Your task to perform on an android device: To ensure that I don't forget my client meeting on September 29th at 1PM,I want to create a reminder.
Image 0: 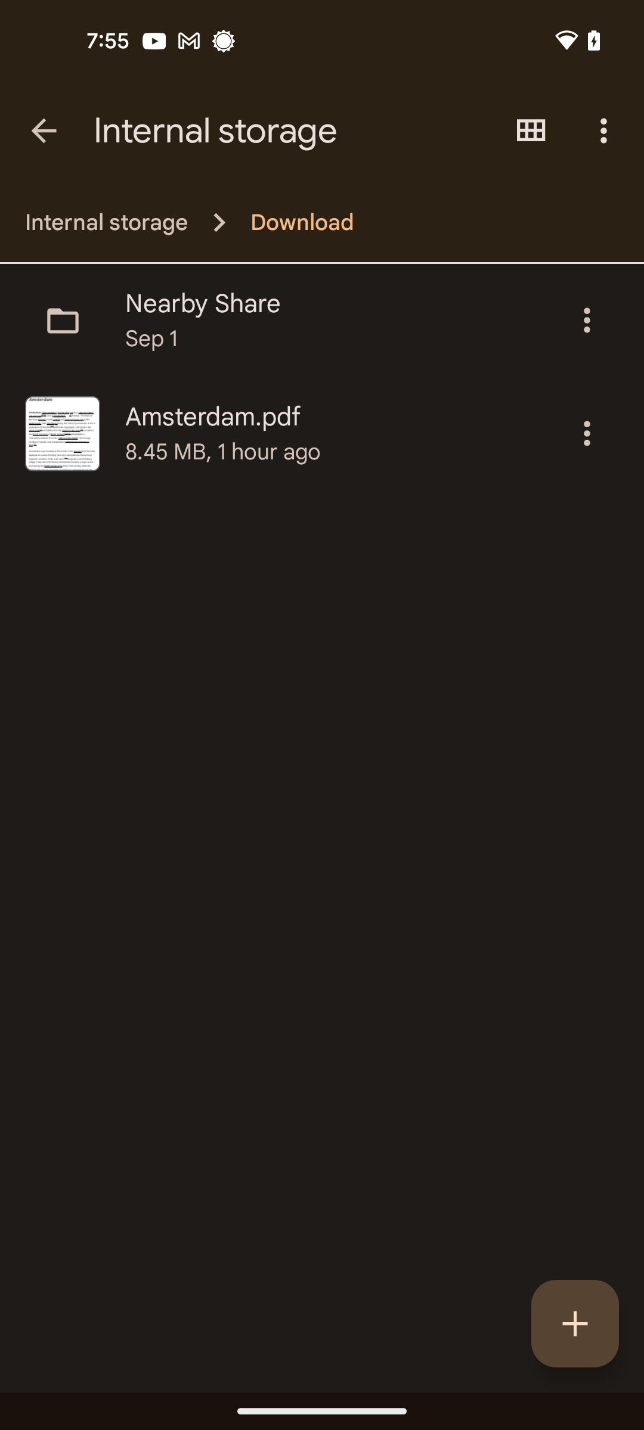
Open the reminder app
Step 0: open app "Reminder"
Image 1: 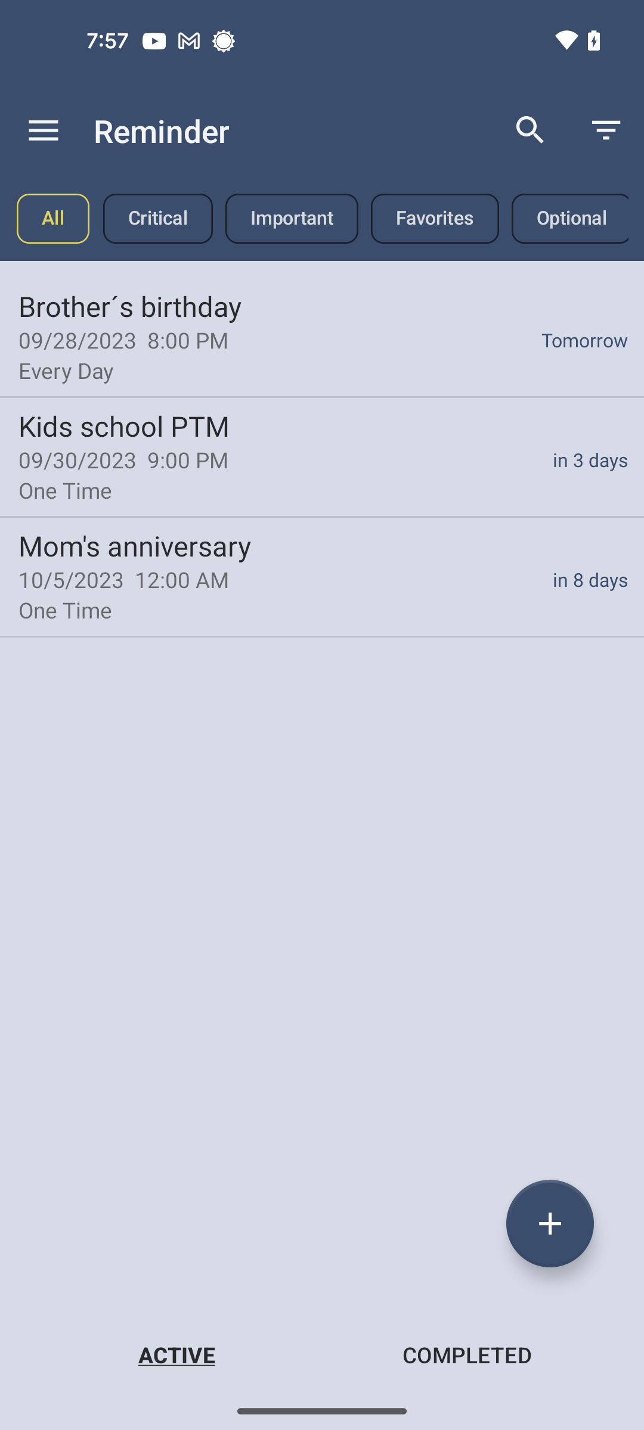
Tap on the plus button at the bottom right corner of the screen
Step 1: click (550, 1223)
Image 2: 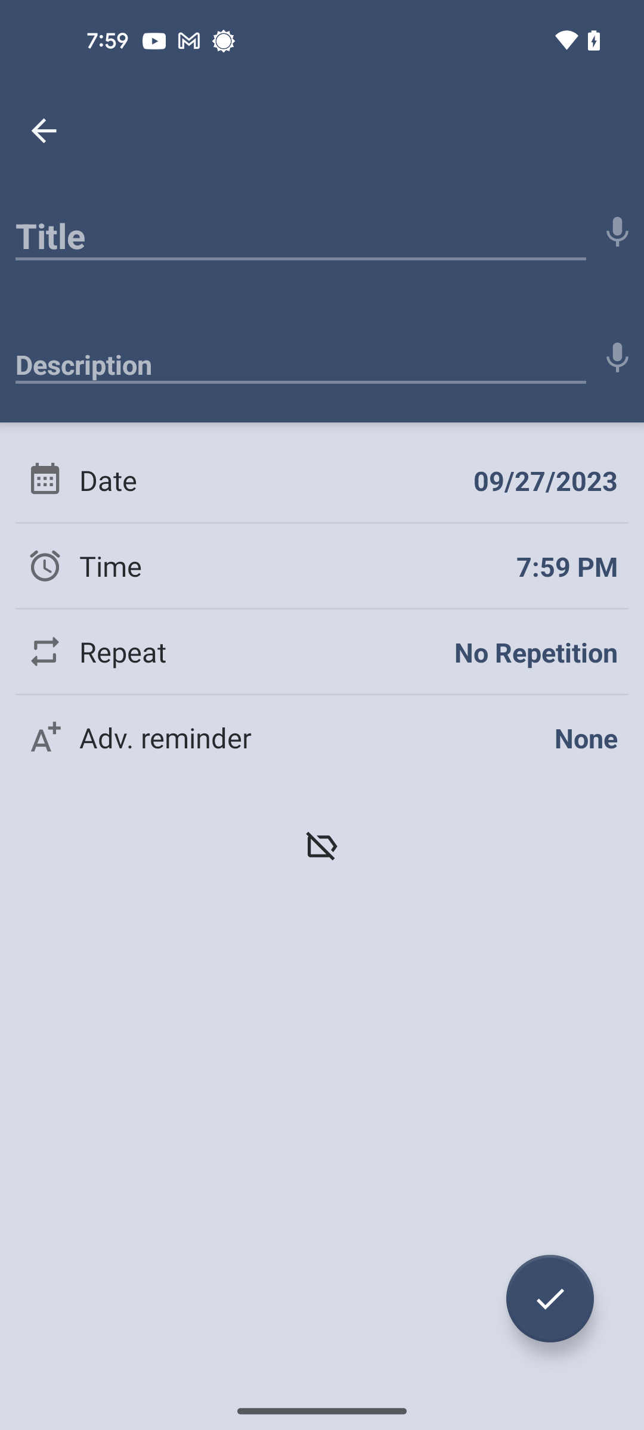
Tap on the title search bar
Step 2: click (301, 229)
Image 3: 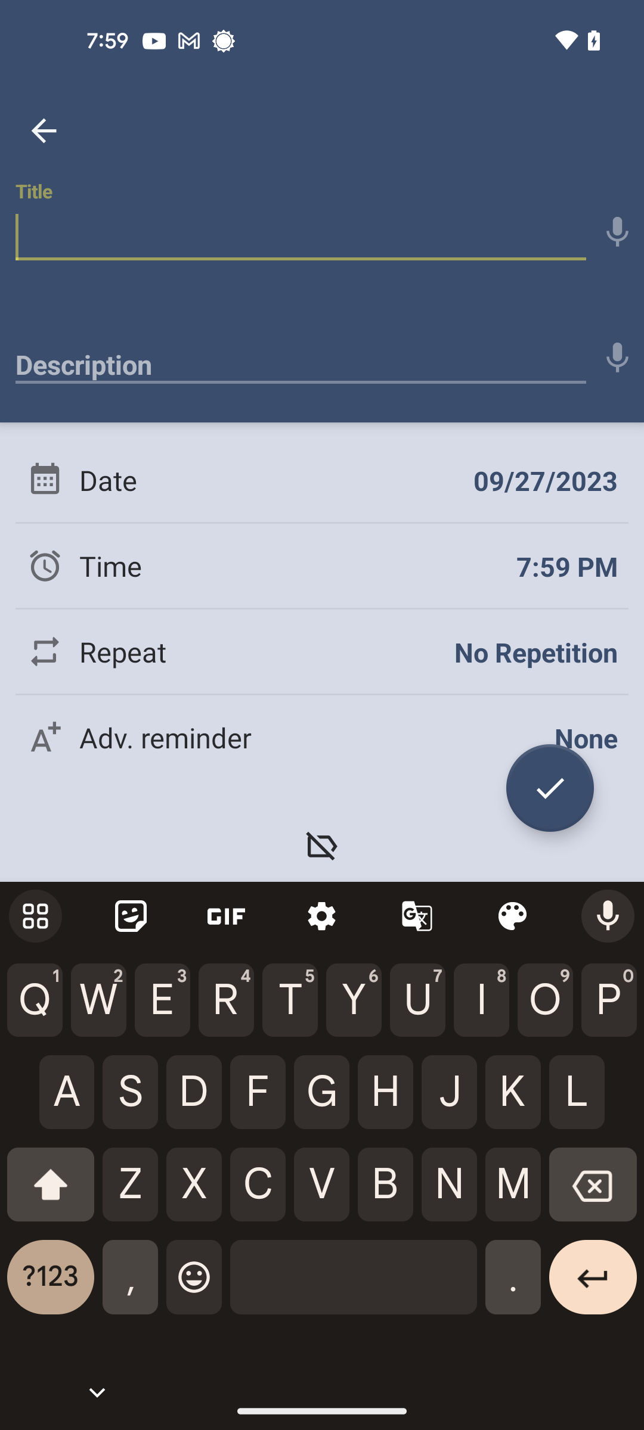
Type the text client meeting
Step 3: type "client meeting"
Image 4: 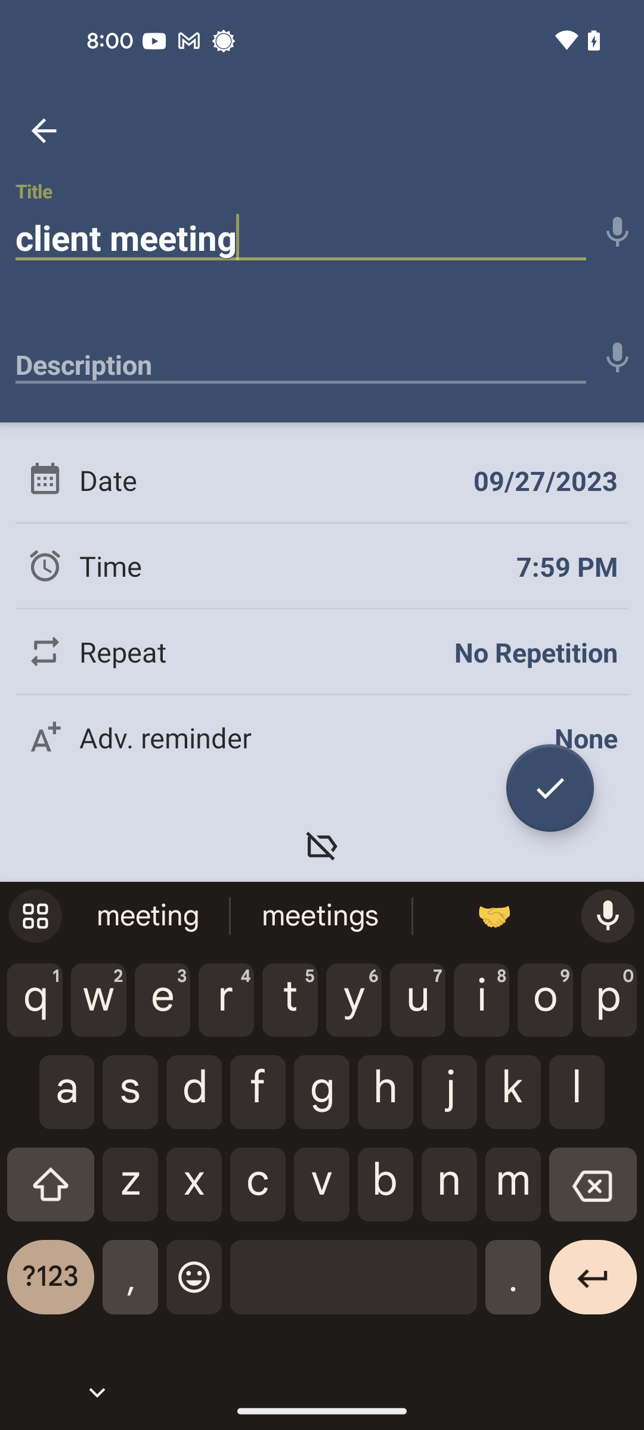
Tap on the date section
Step 4: click (250, 480)
Image 5: 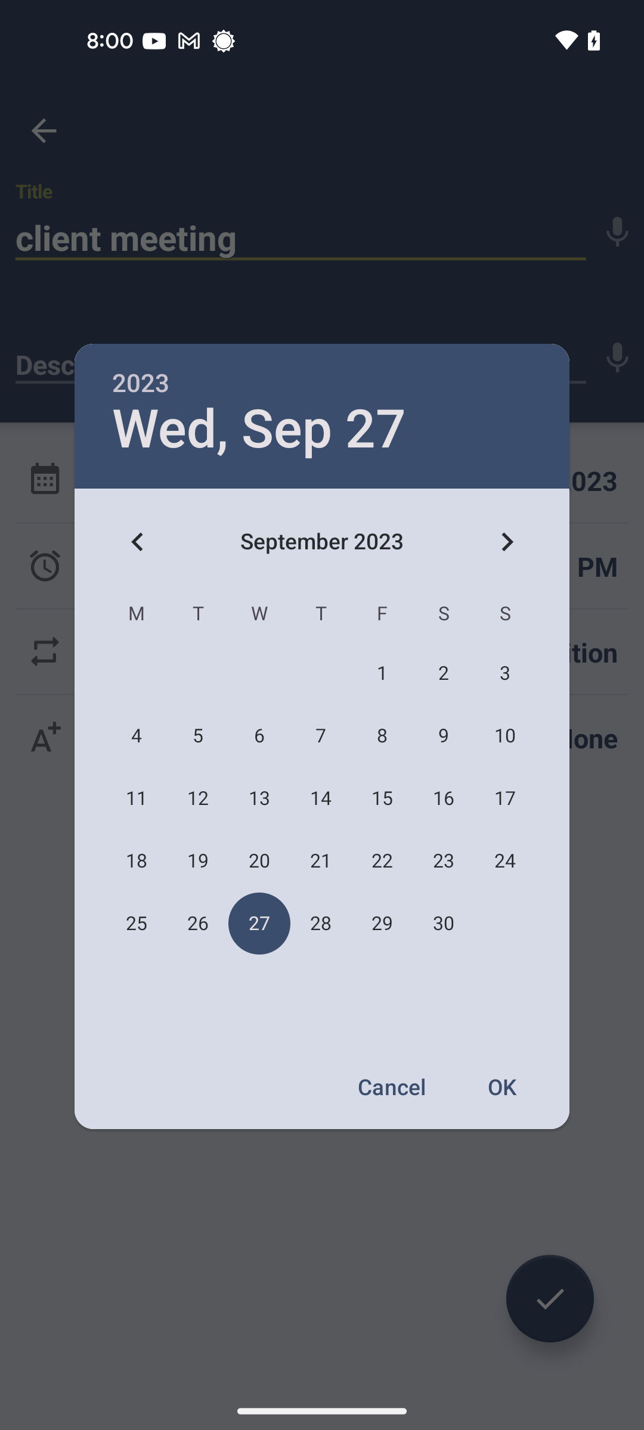
Select the date to 29 September
Step 5: click (382, 924)
Image 6: 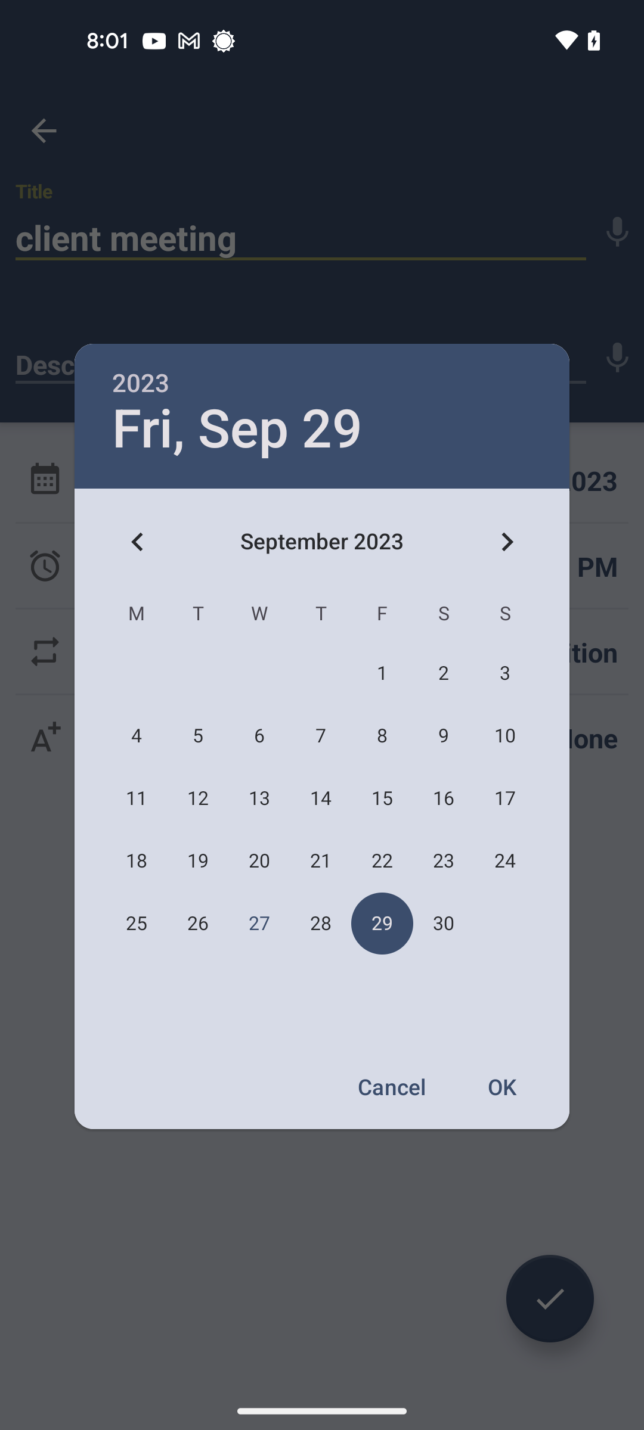
Tap on the ok option
Step 6: click (503, 1086)
Image 7: 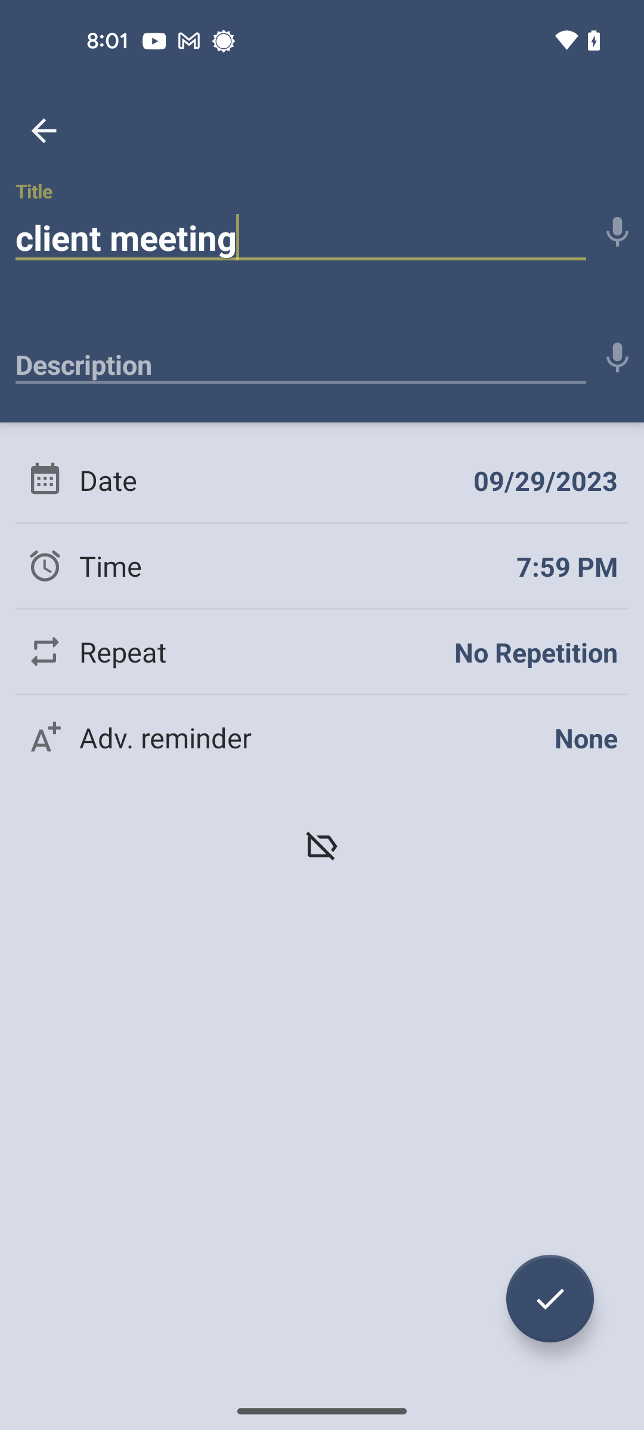
Tap on the time section
Step 7: click (271, 565)
Image 8: 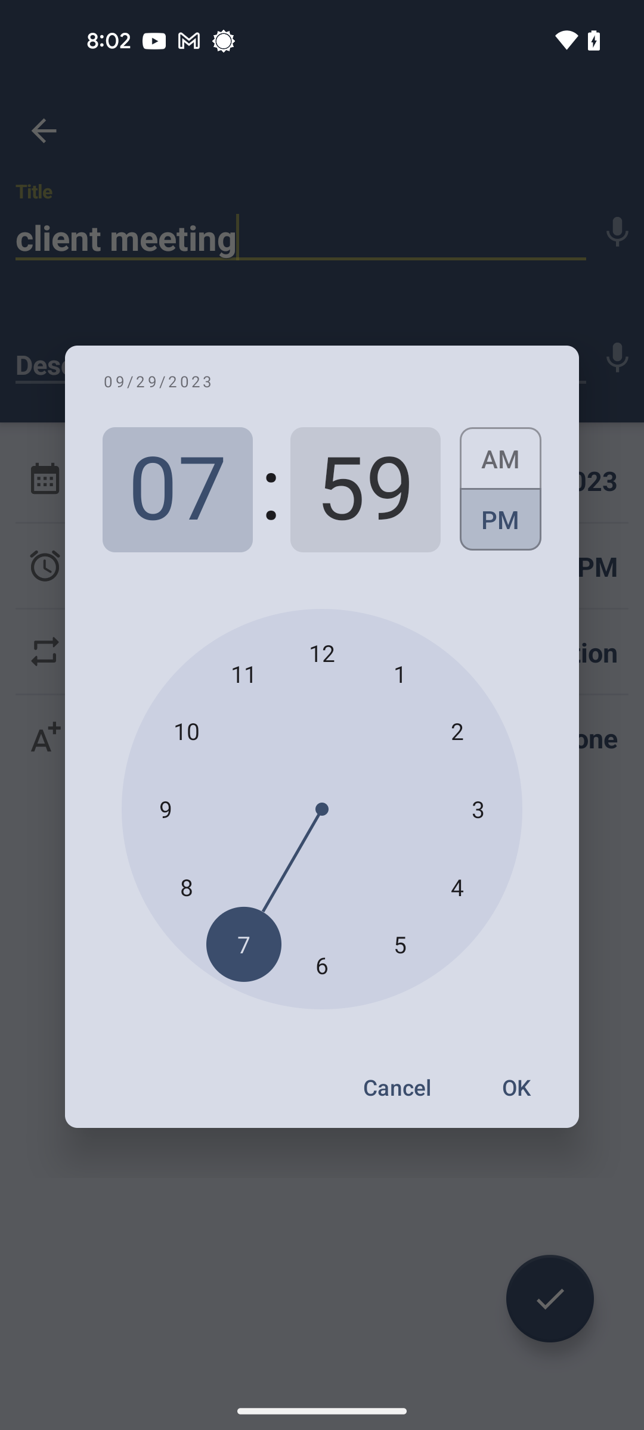
Select the hour to 1
Step 8: click (400, 673)
Image 9: 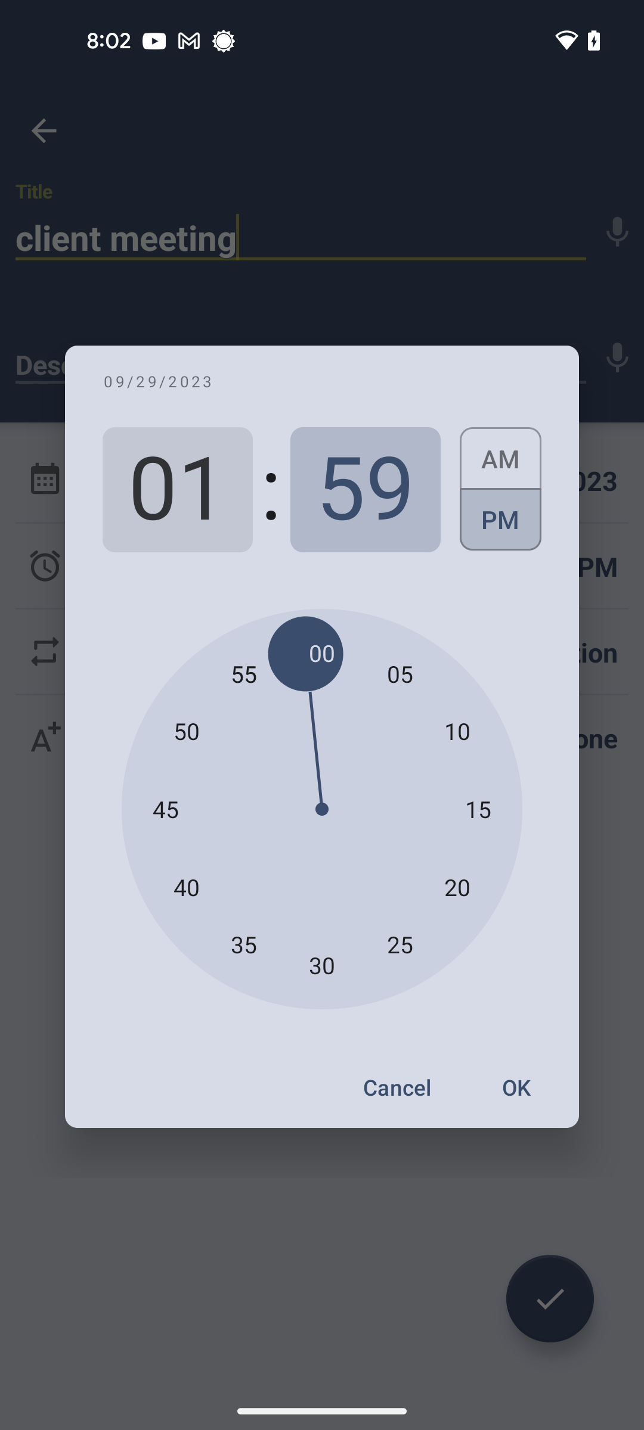
Select the minutes to 00
Step 9: click (322, 652)
Image 10: 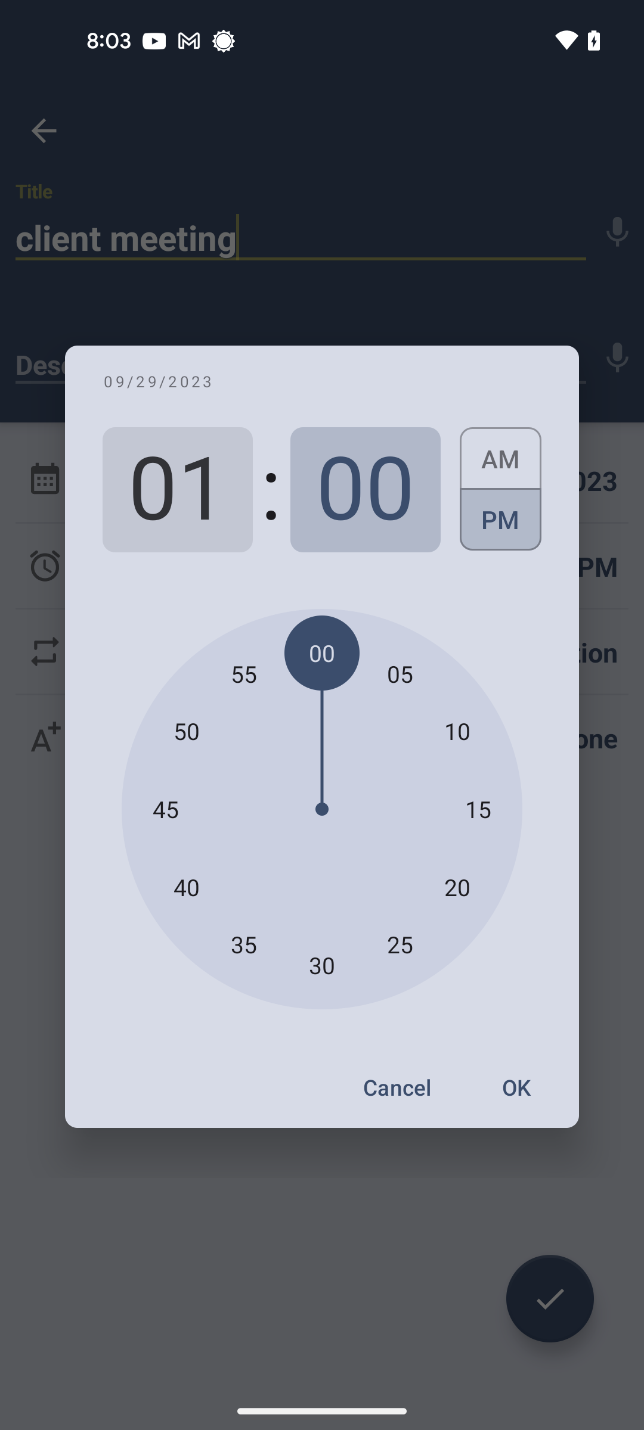
Tap on the ok option
Step 10: click (516, 1087)
Image 11: 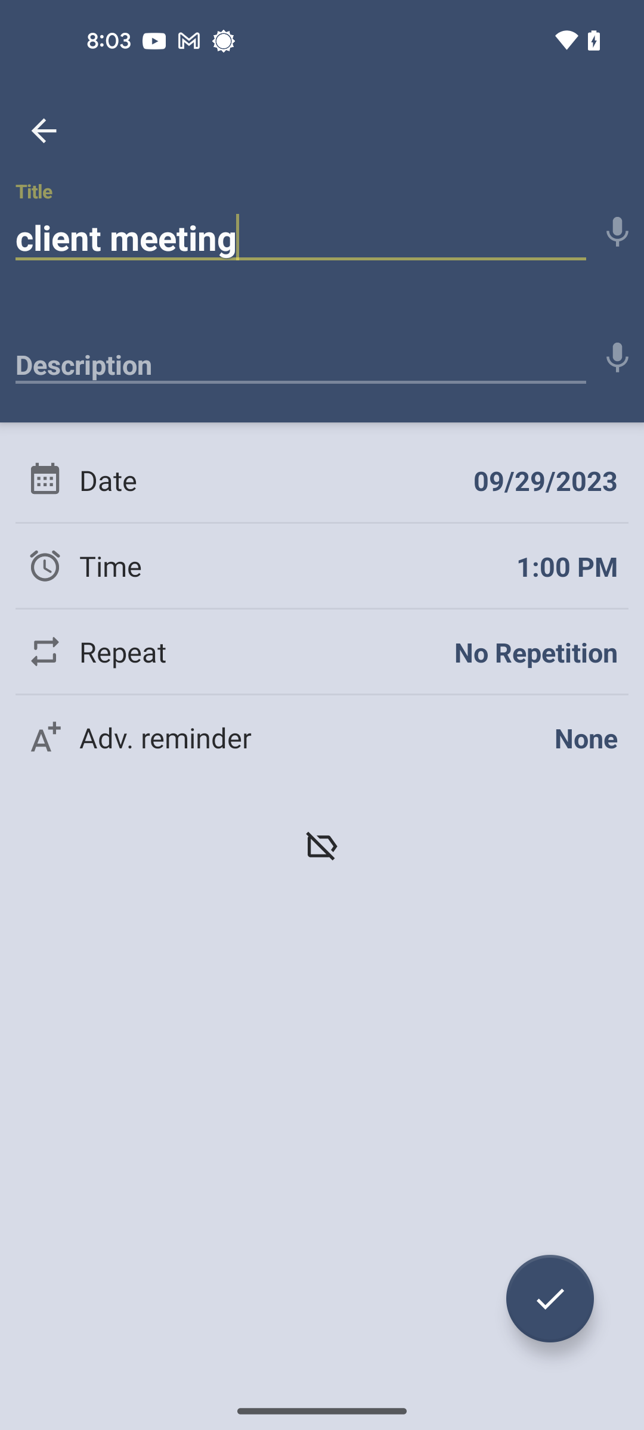
Tap on the ok button at the bottom right corner of the screen
Step 11: click (550, 1298)